Your task to perform on an android device: Open smart voice Recorder app, Share a recording Titled cycle session  in the form of an audio file with Coledbwpersonatest@gmail.com via the Gmail app
Image 2: 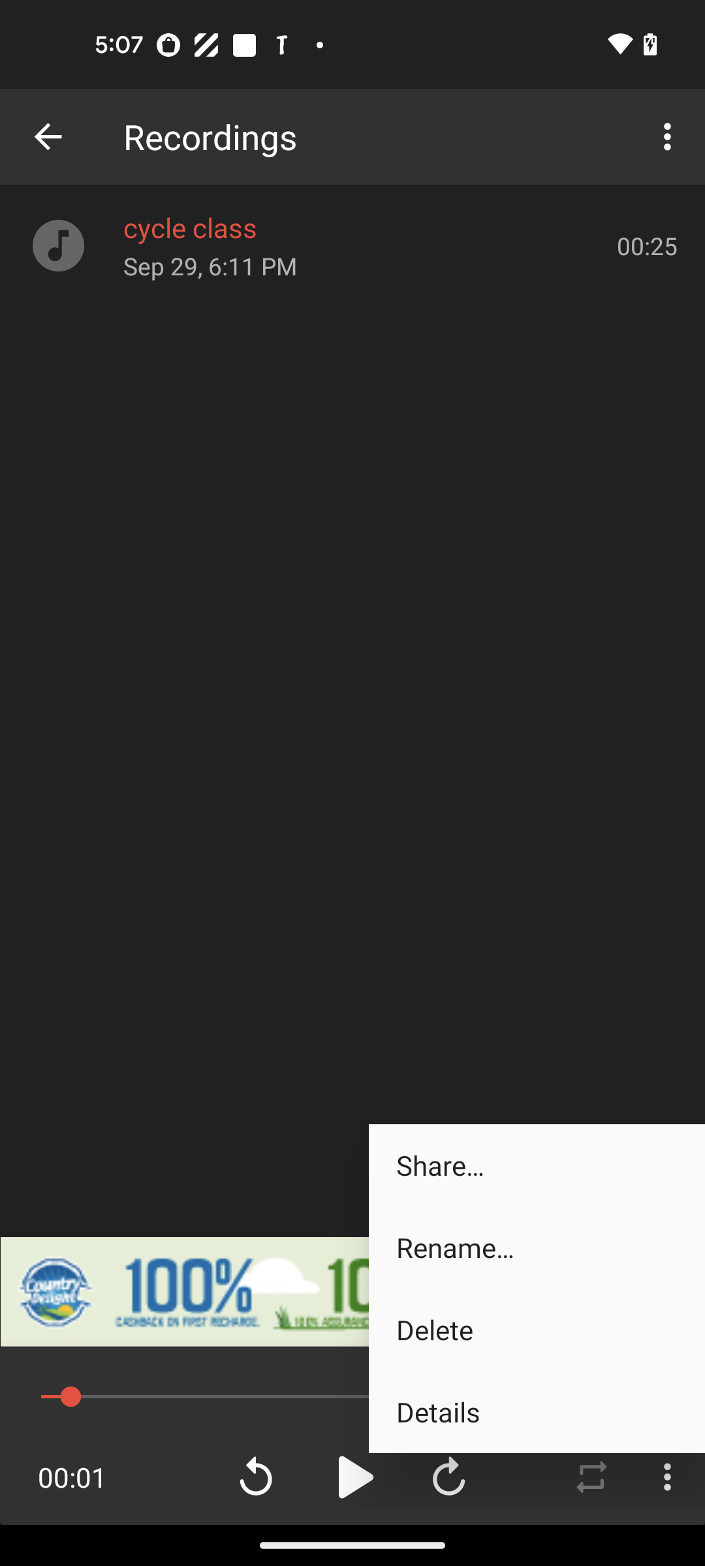
Click on the Share option
Step 2: click (537, 1165)
Image 3: 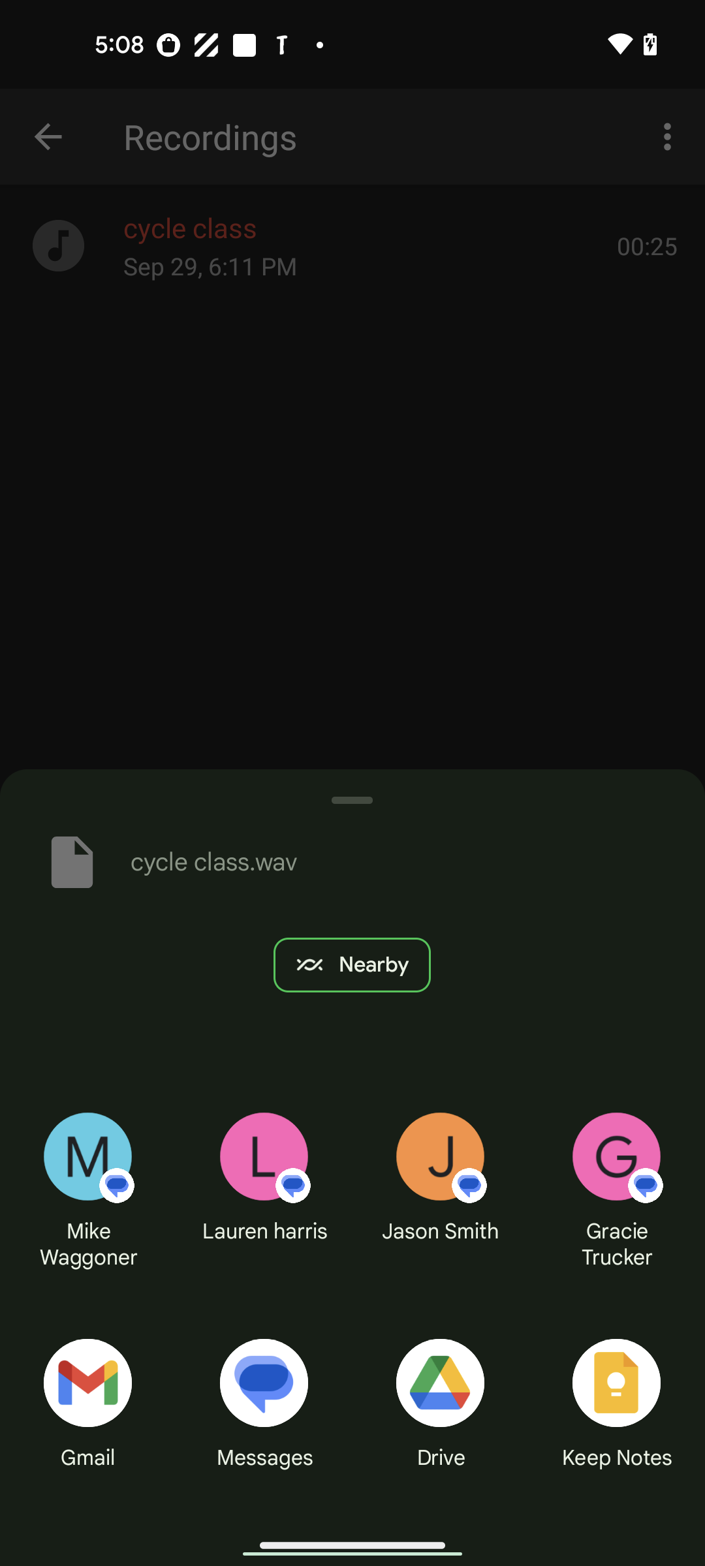
Click on the gmail option 
Step 3: click (88, 1409)
Image 4: 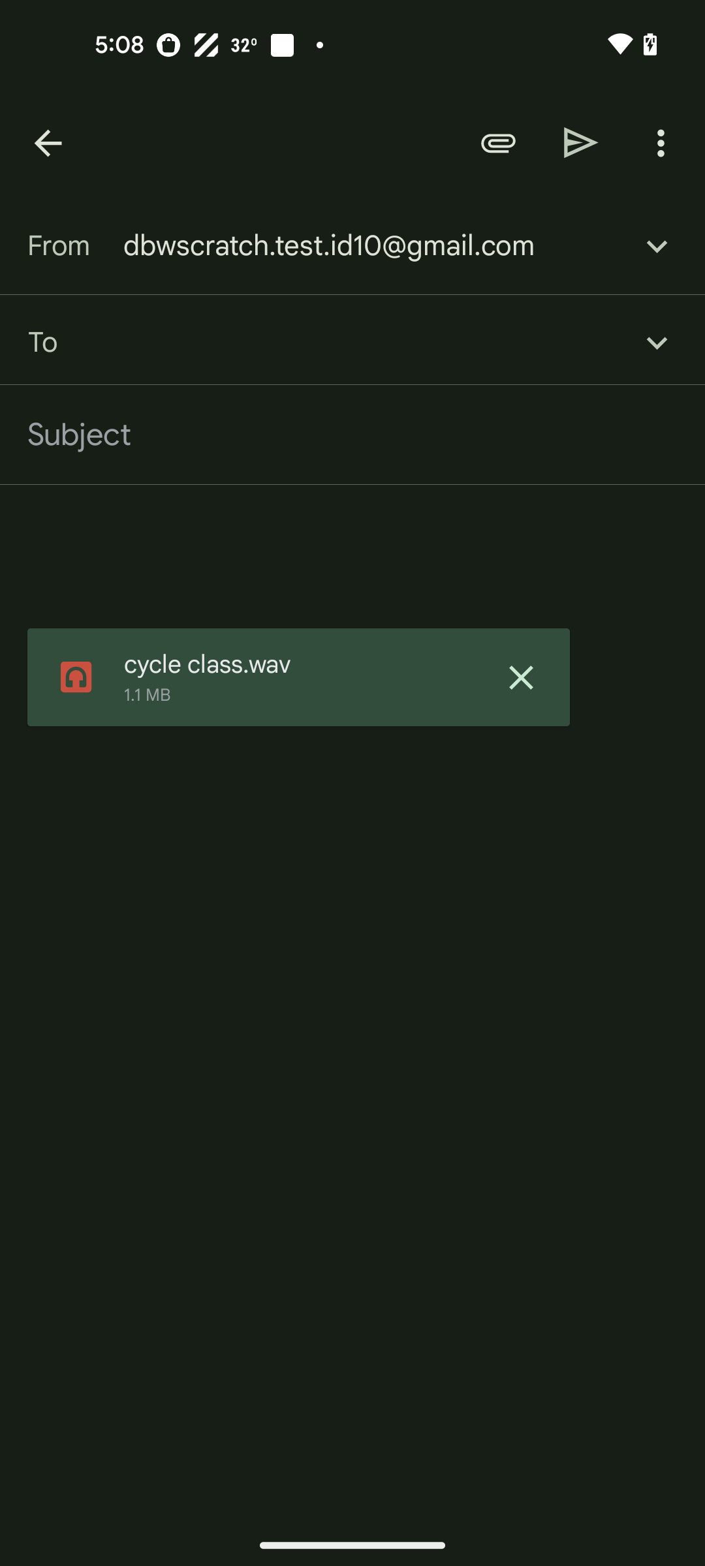
Enter a email as Coledbwpersonatest@gmail.com
Step 4: type "Coledbwpersonatest@gmail.com"
Image 5: 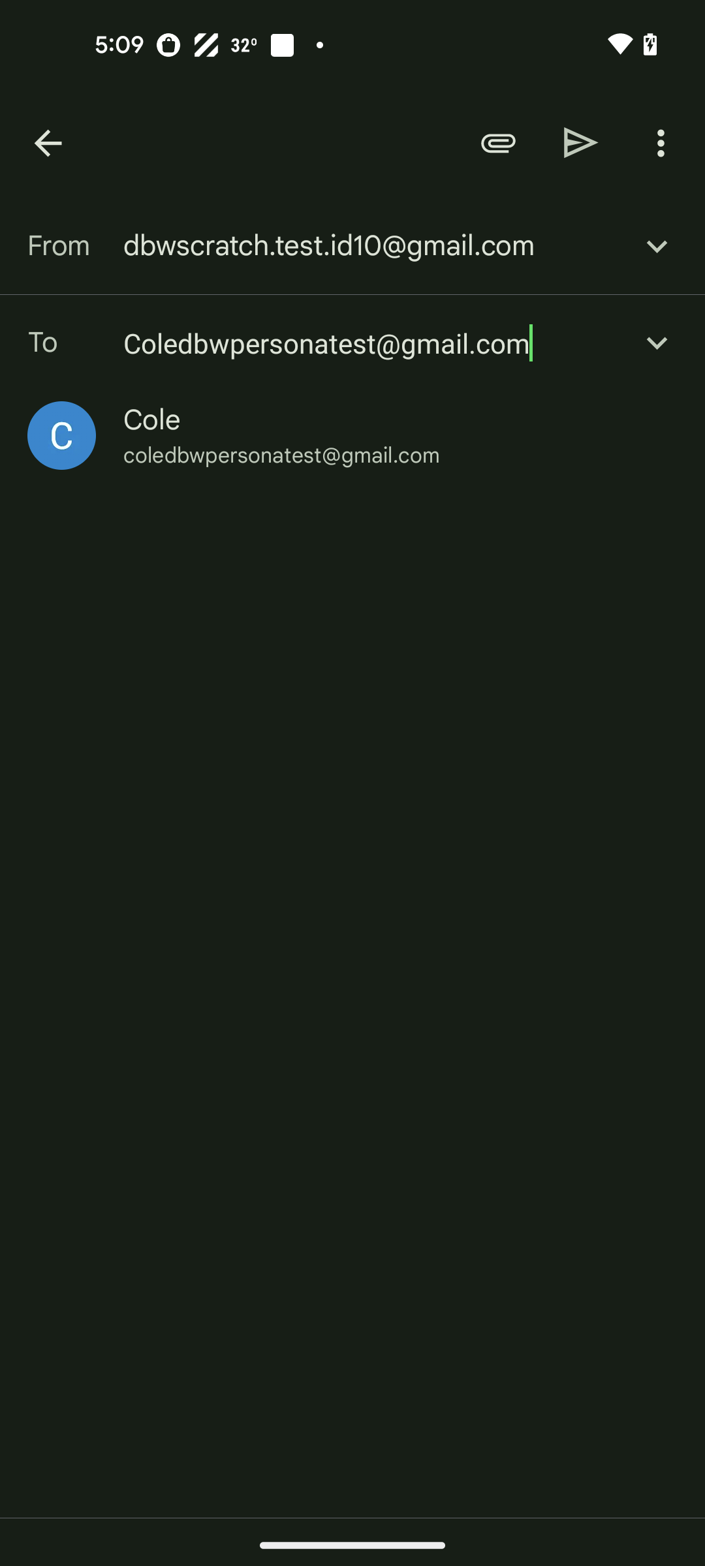
Click on the Share icon at the top of the screen
Step 5: click (581, 142)